Your task to perform on an android device: Shop for  RDY shoes in the Adidas app.
Image 0: 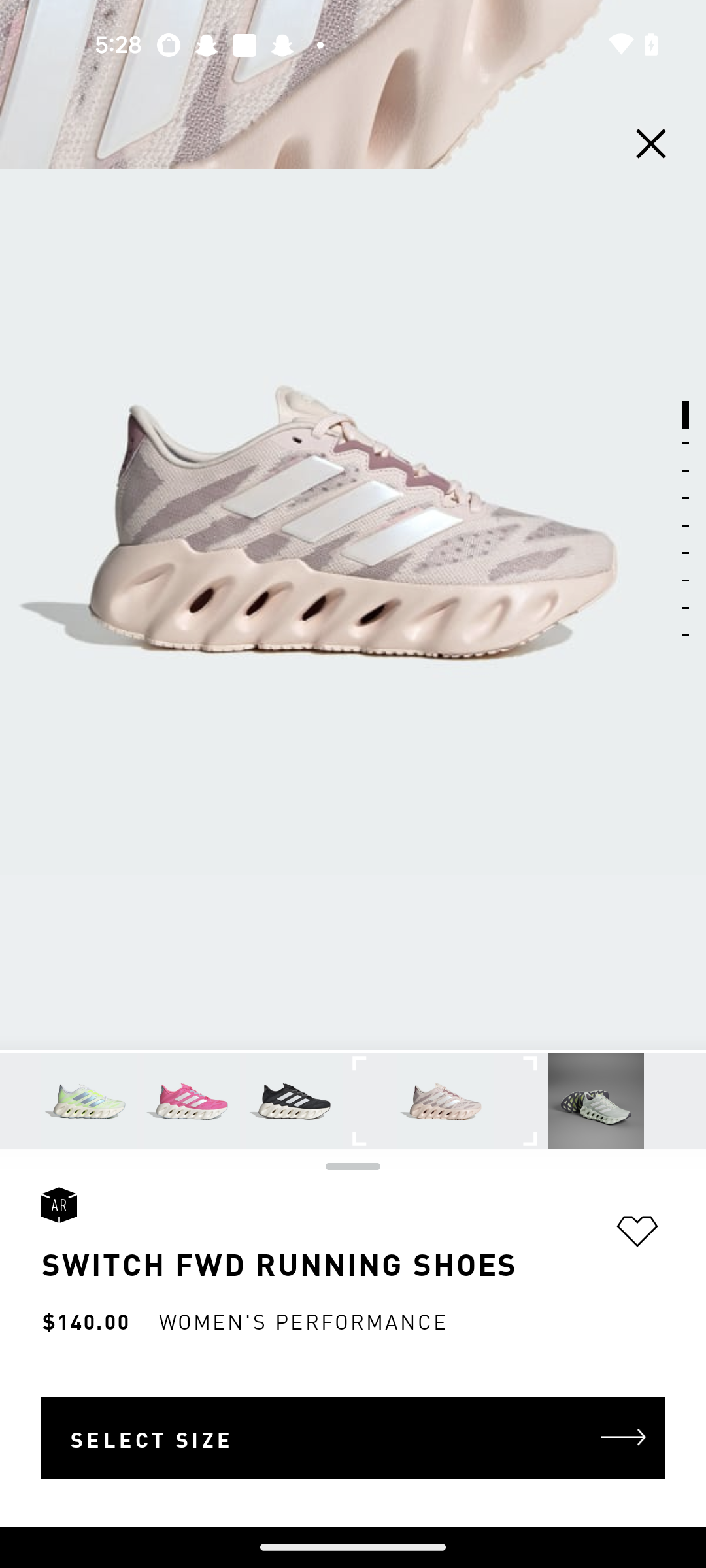
Go back to previous page 
Step 0: press back button
Image 1: 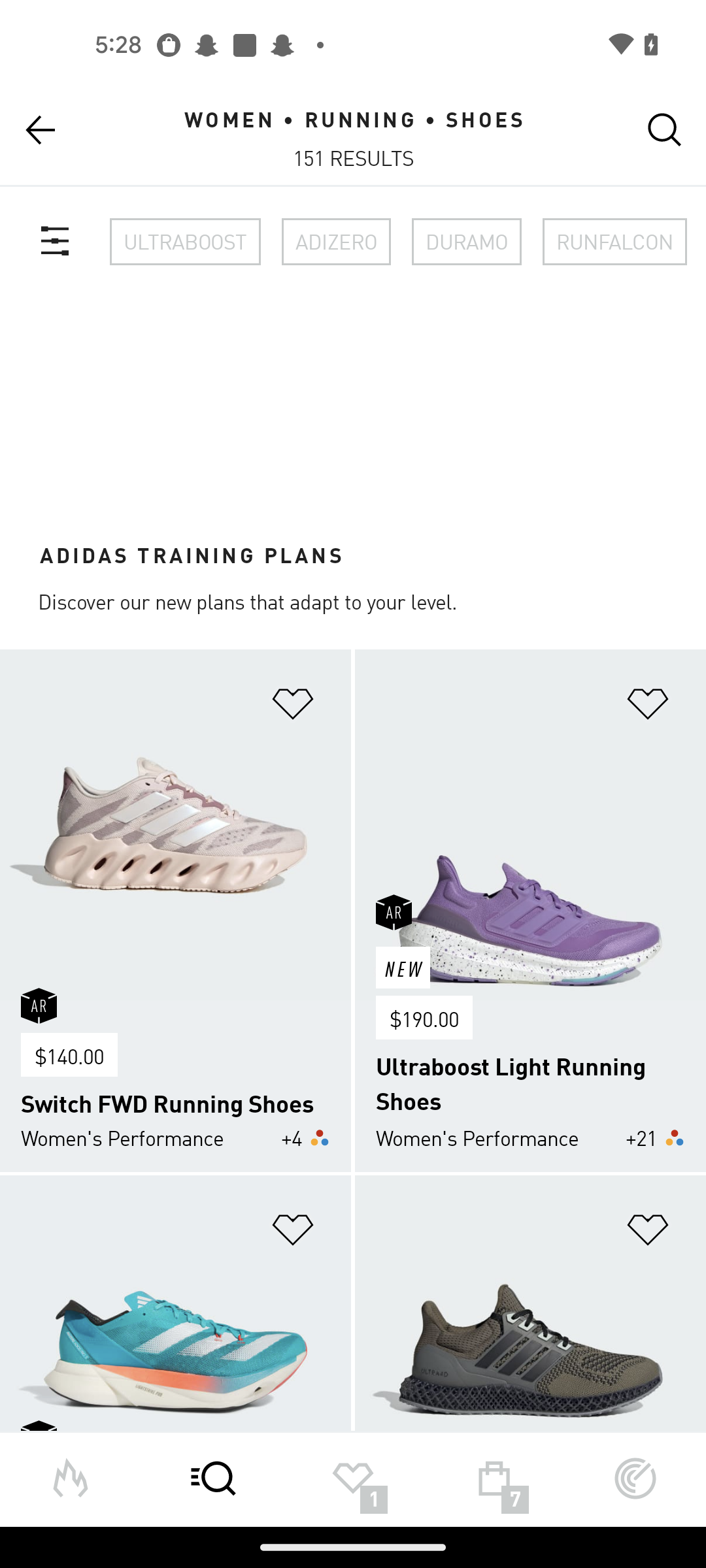
Click on the Filter icon at the left corner of the screen 
Step 1: click (55, 242)
Image 2: 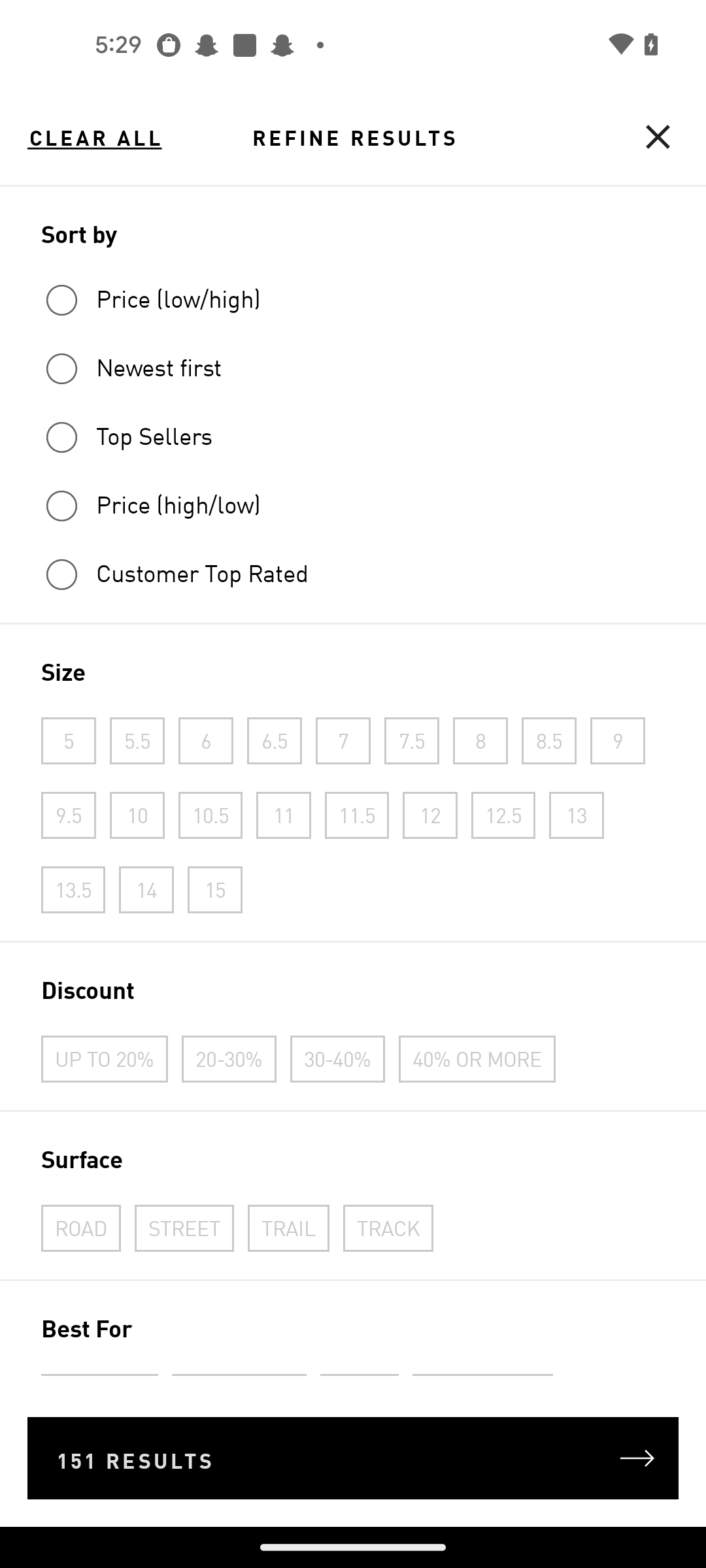
Swipe up 
Step 2: scroll down
Image 3: 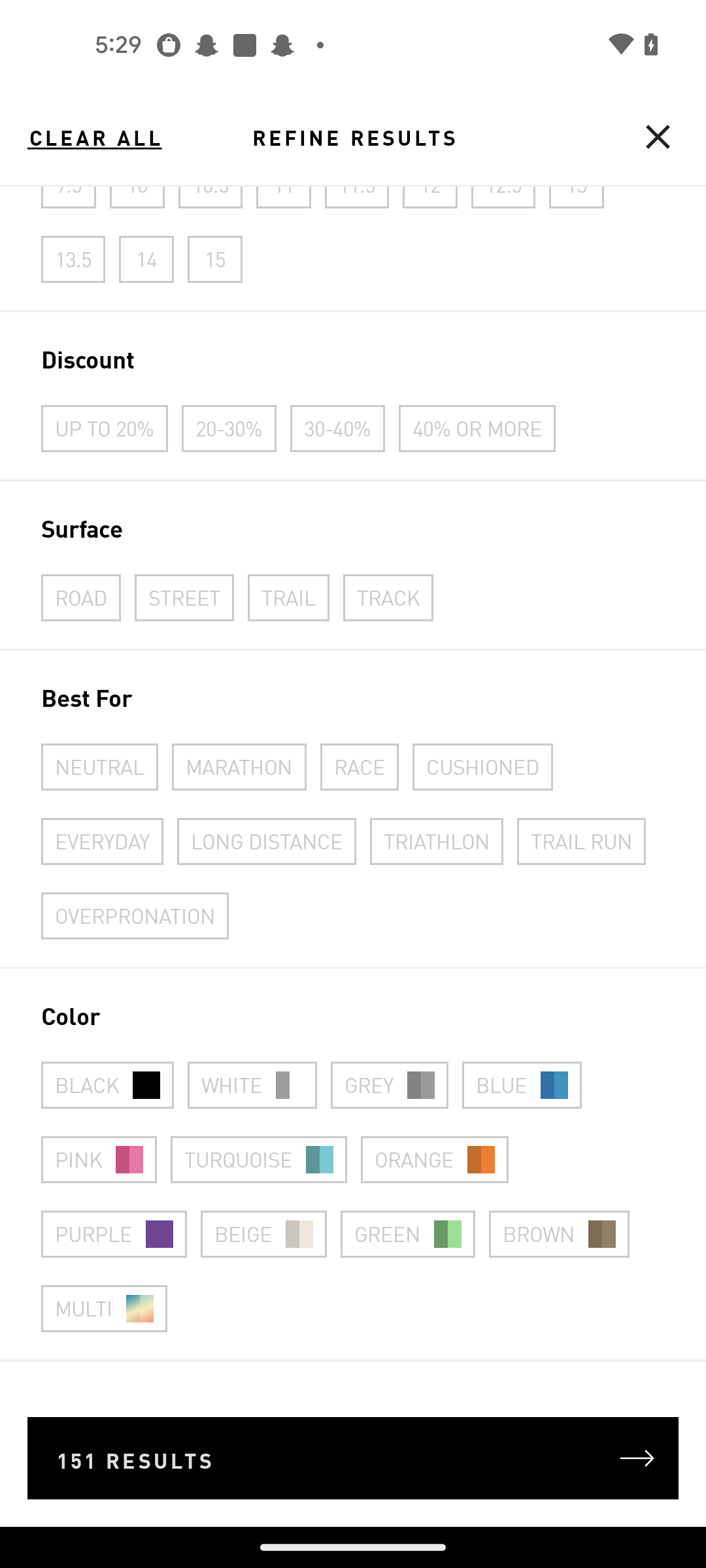
Swipe up 
Step 3: scroll down
Image 4: 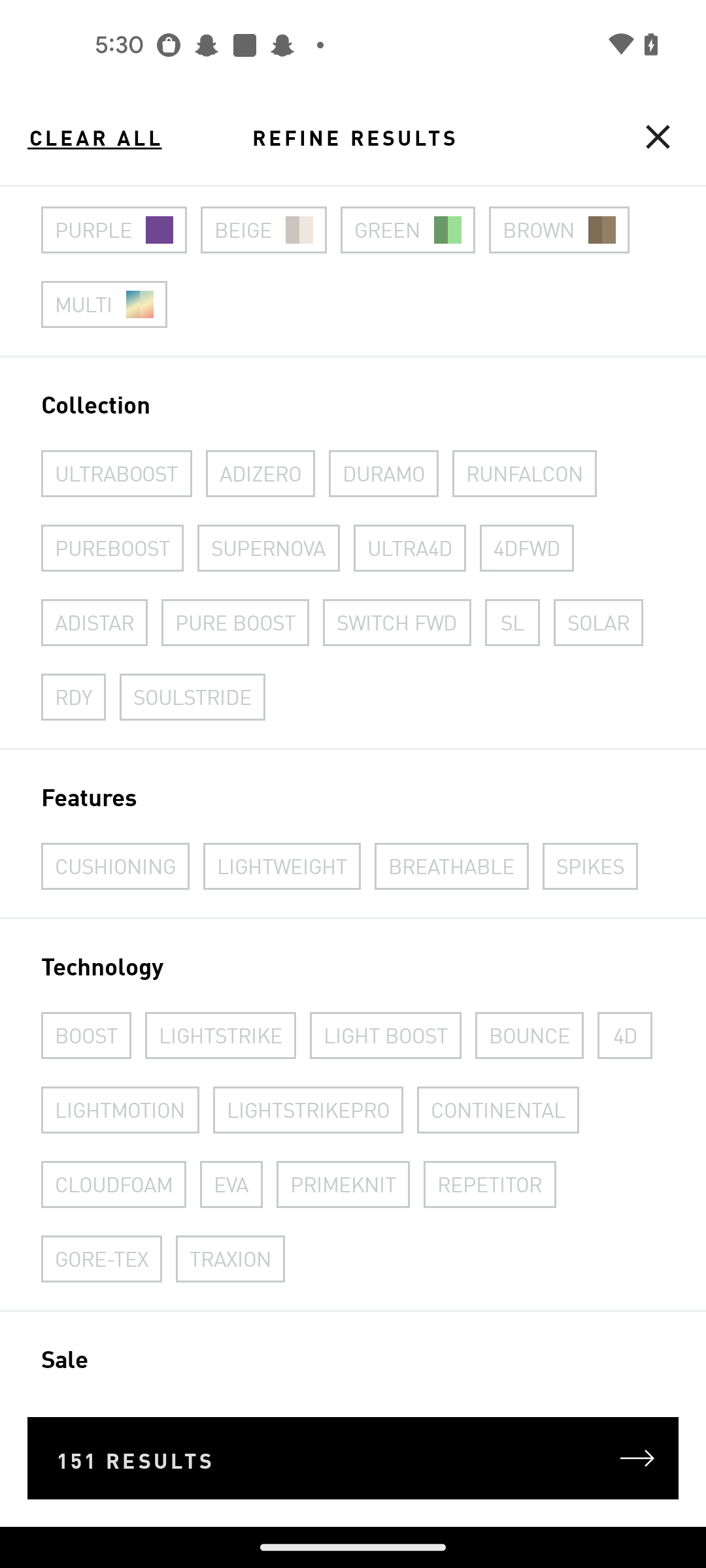
Select the  RDY filter 
Step 4: click (73, 695)
Image 5: 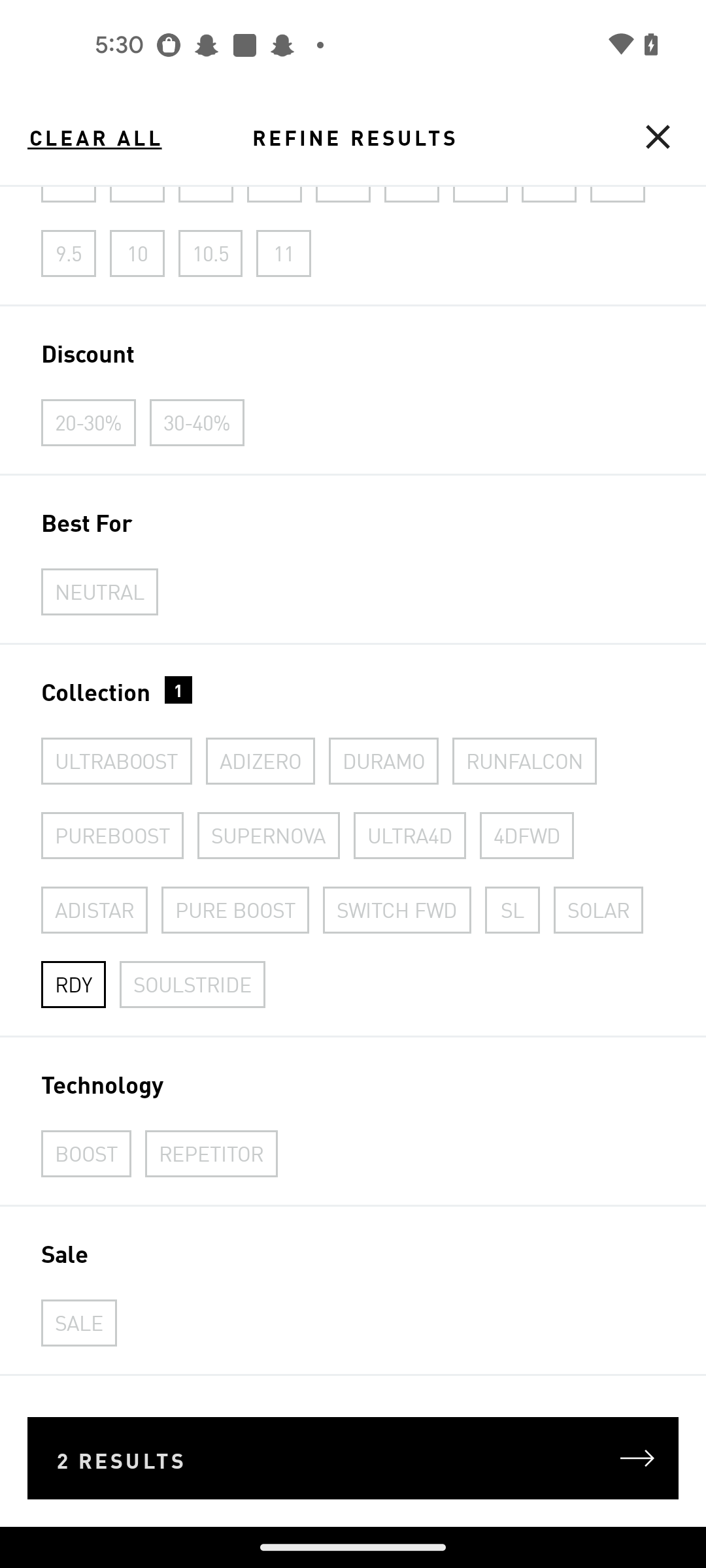
Click on the 2 result button at the bottom  of the screen
Step 5: click (353, 1458)